Your task to perform on an android device: Choose the Arm Beginner Challenge in the Home Workout app since I'm looking for a program for beginners with their arms.
Image 0: 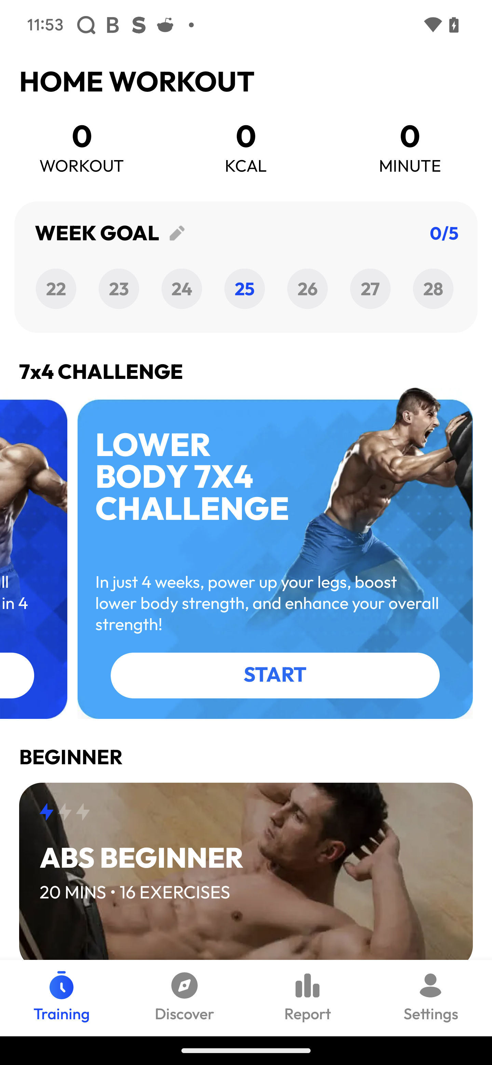
Swipe up on the screen
Step 0: scroll down
Image 1: 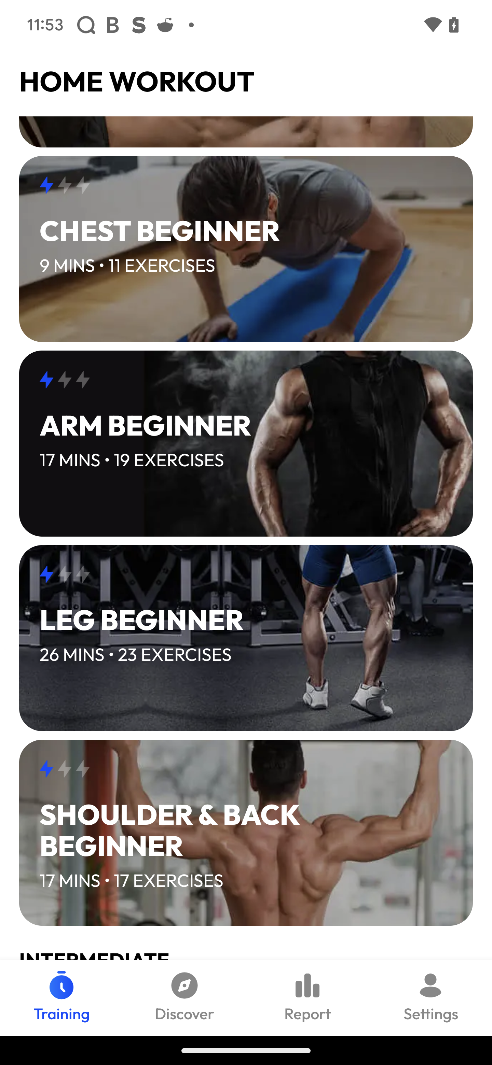
Click on the Arm Beginner Exercise
Step 1: click (192, 427)